Your task to perform on an android device: Cruise AIDAprima is going from Ulm to Norway, and I want to view the schedule of this cruise, so view the schedule of the AIDAprima cruise in the CruiseMapper app.
Image 0: 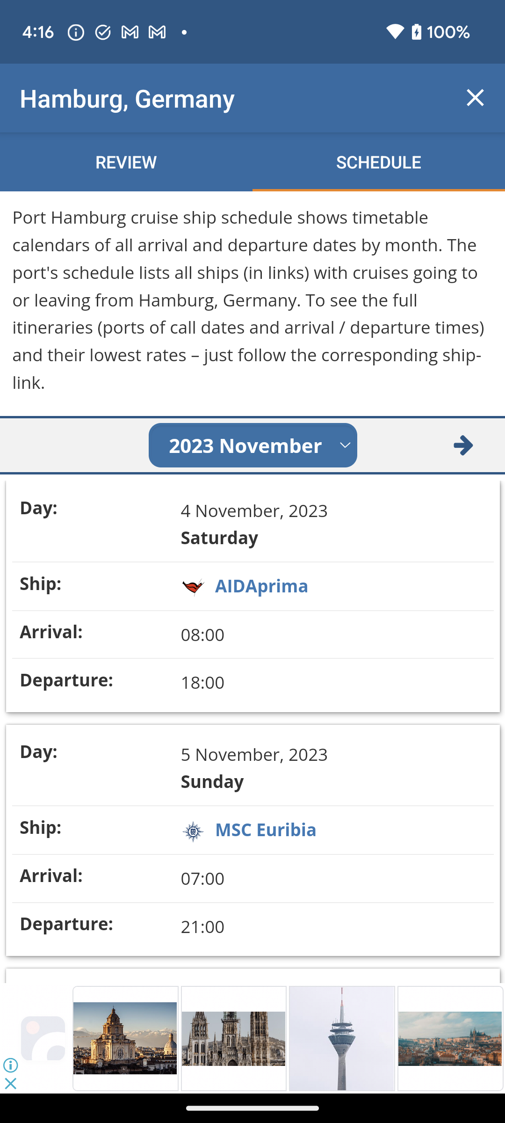
Click on the AIDAprima to view the schedule of this ship.
Step 0: click (262, 586)
Image 1: 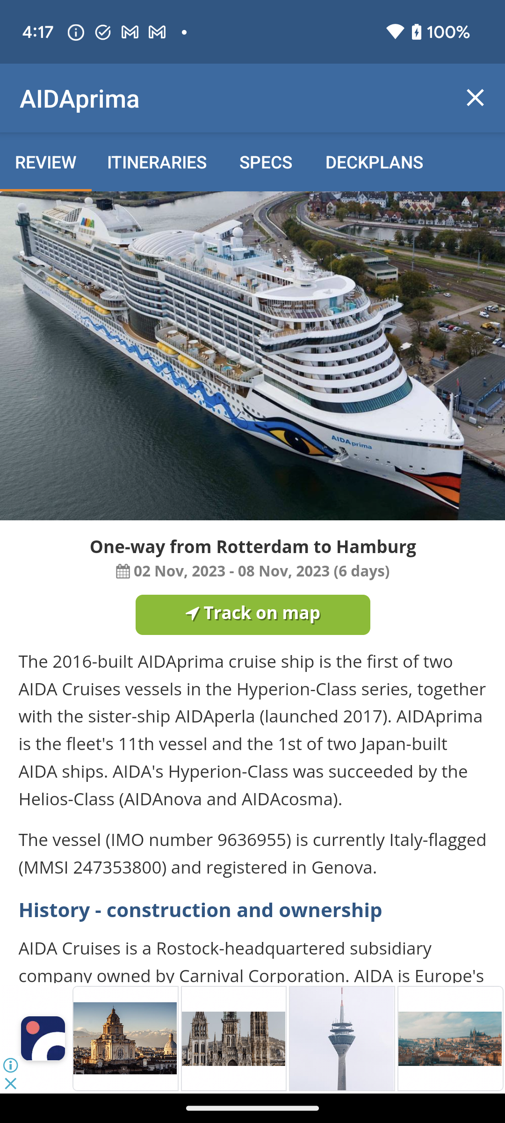
Click on the ITINERARIES tab to view the schedule of this ship.
Step 1: click (157, 161)